Your task to perform on an android device: I would like to do a Full Body workout program. 
Image 0: 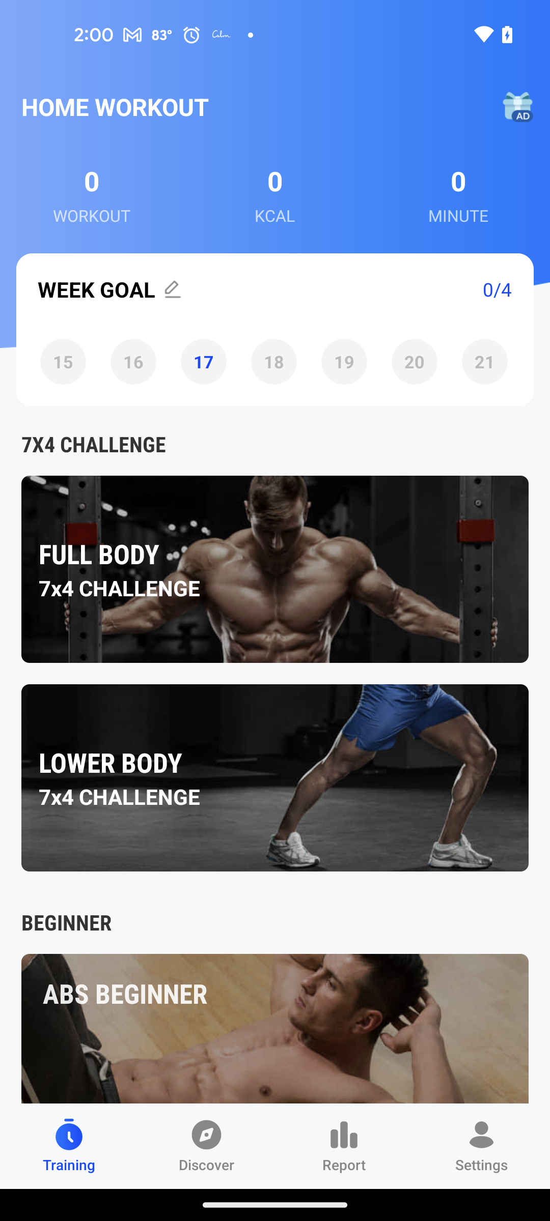
Click on the Full Body Workout
Step 0: click (274, 554)